Your task to perform on an android device: I want to search for my friend Ayush's contact information.
Image 1: 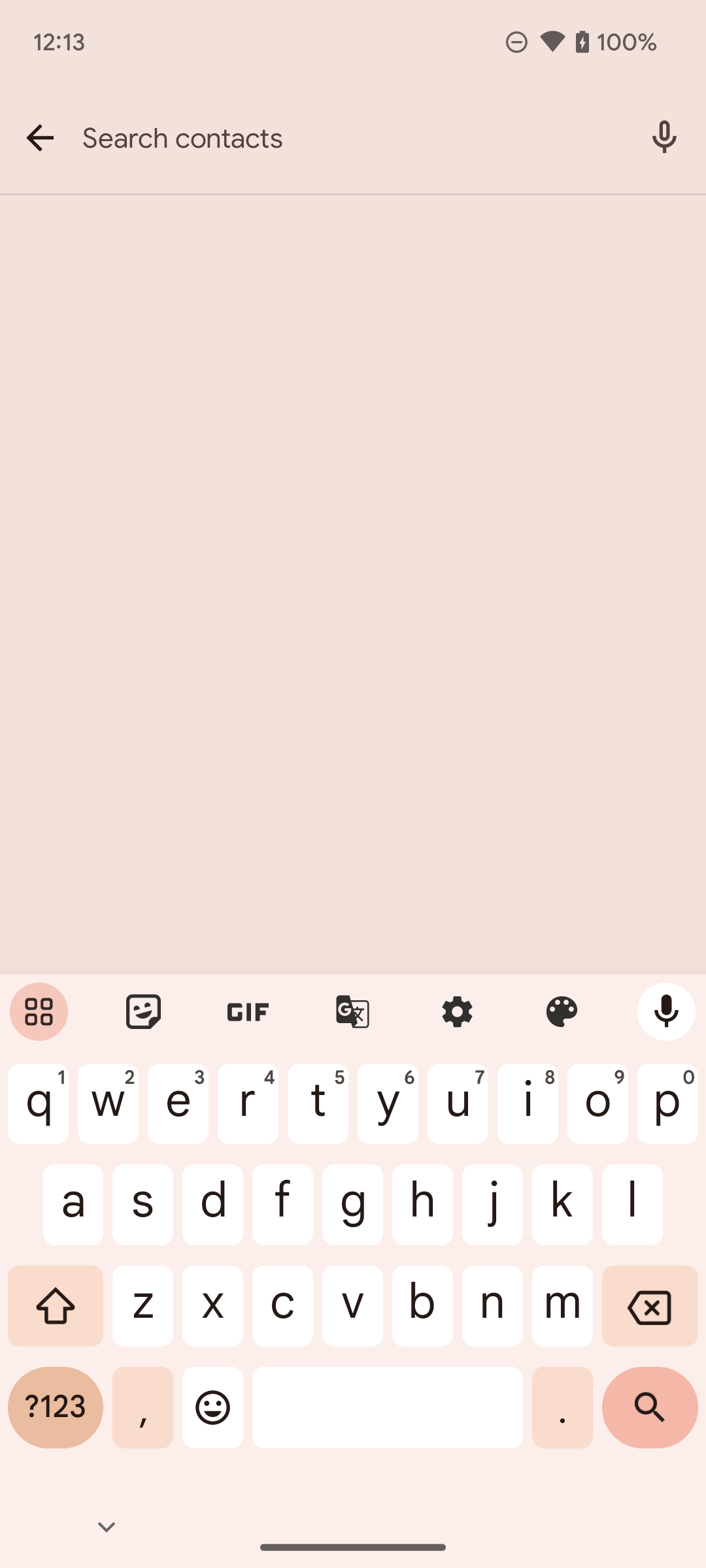
Type Ayush on the screen.
Step 1: type "Ayush"
Image 2: 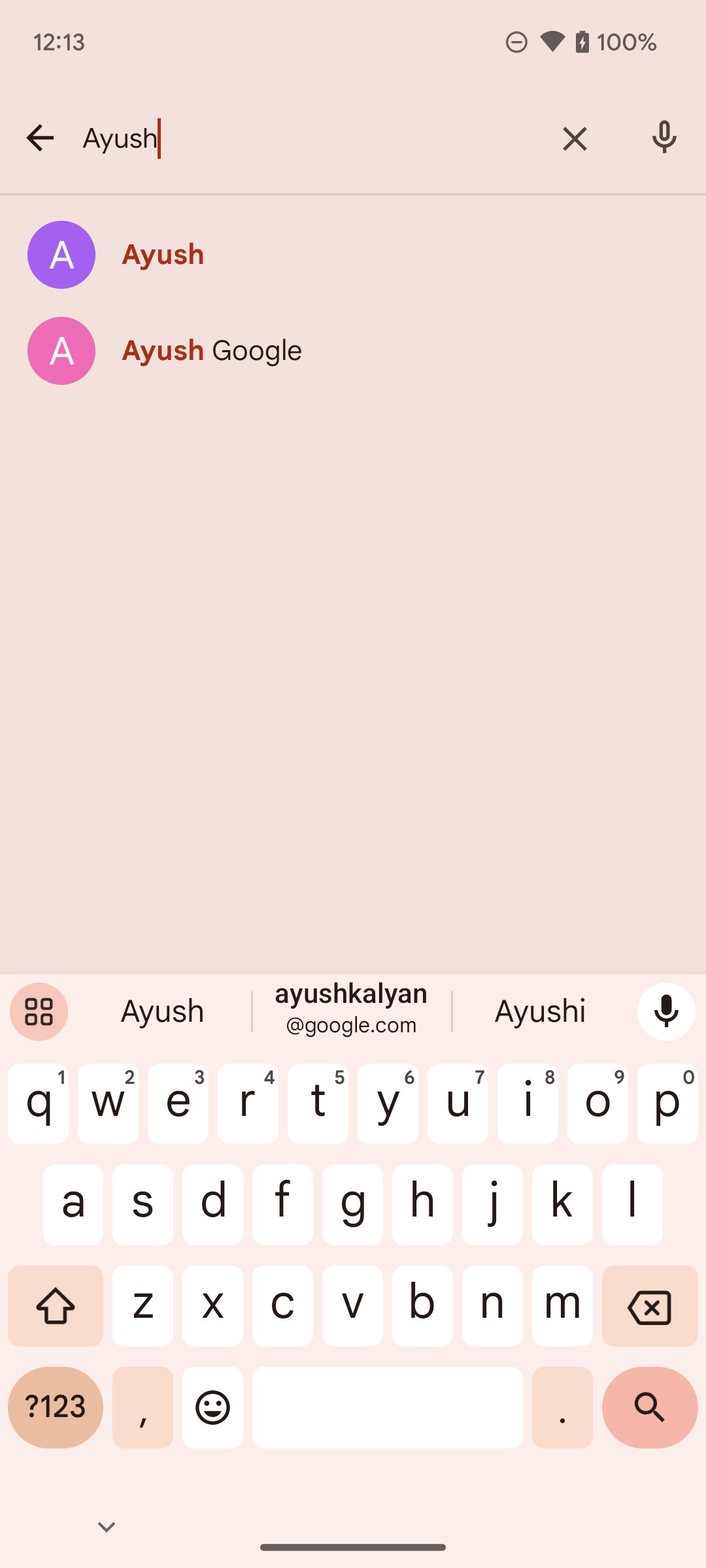
Click on the Ayush option on the screen.
Step 2: click (157, 236)